Your task to perform on an android device: I have completed all my work and am free from crises. Now I can focus on my studies. Search for tableau-tutorial.pdf in the Files app.
Image 0: 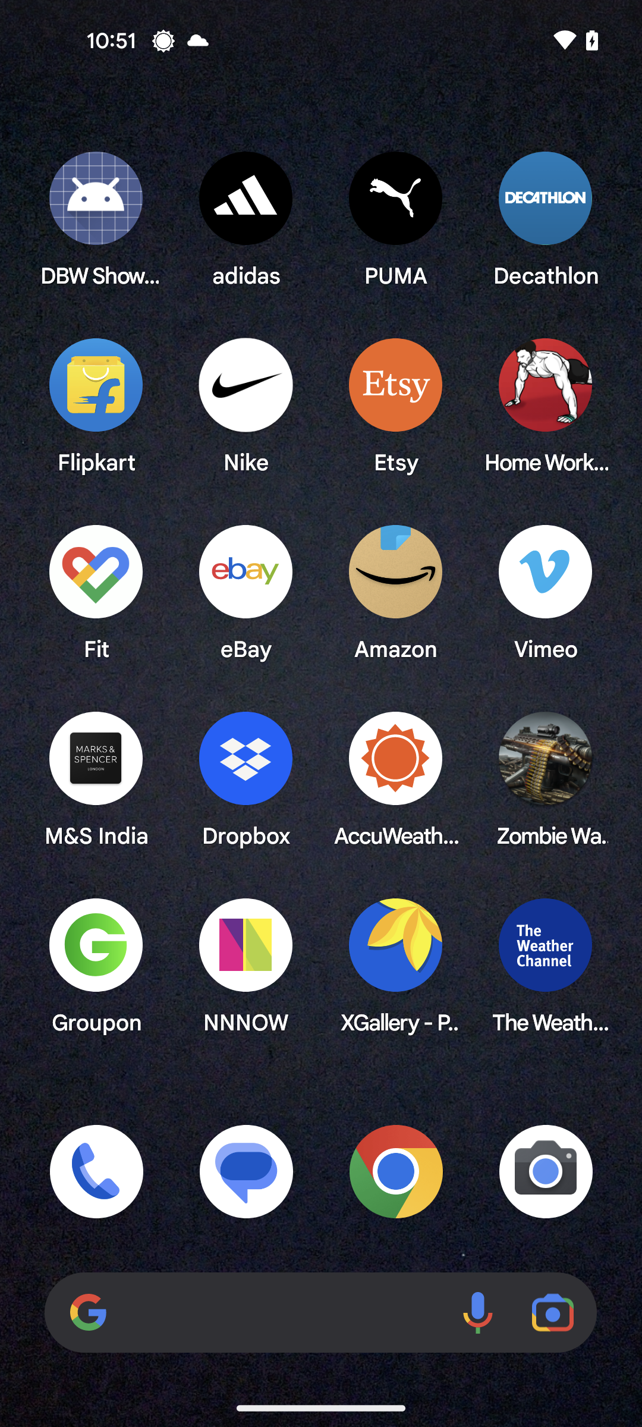
Open the Files app
Step 0: open app "Files by Google"
Image 1: 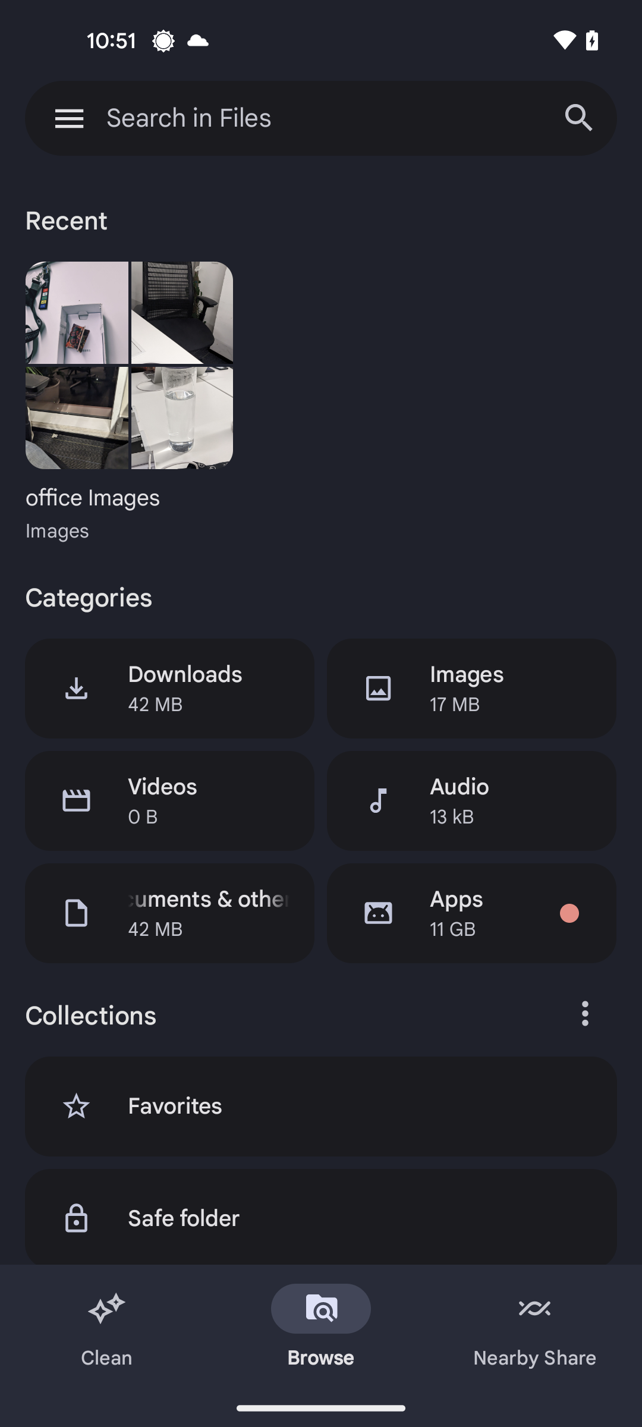
Go to the search bar at the top of the screen
Step 1: click (189, 118)
Image 2: 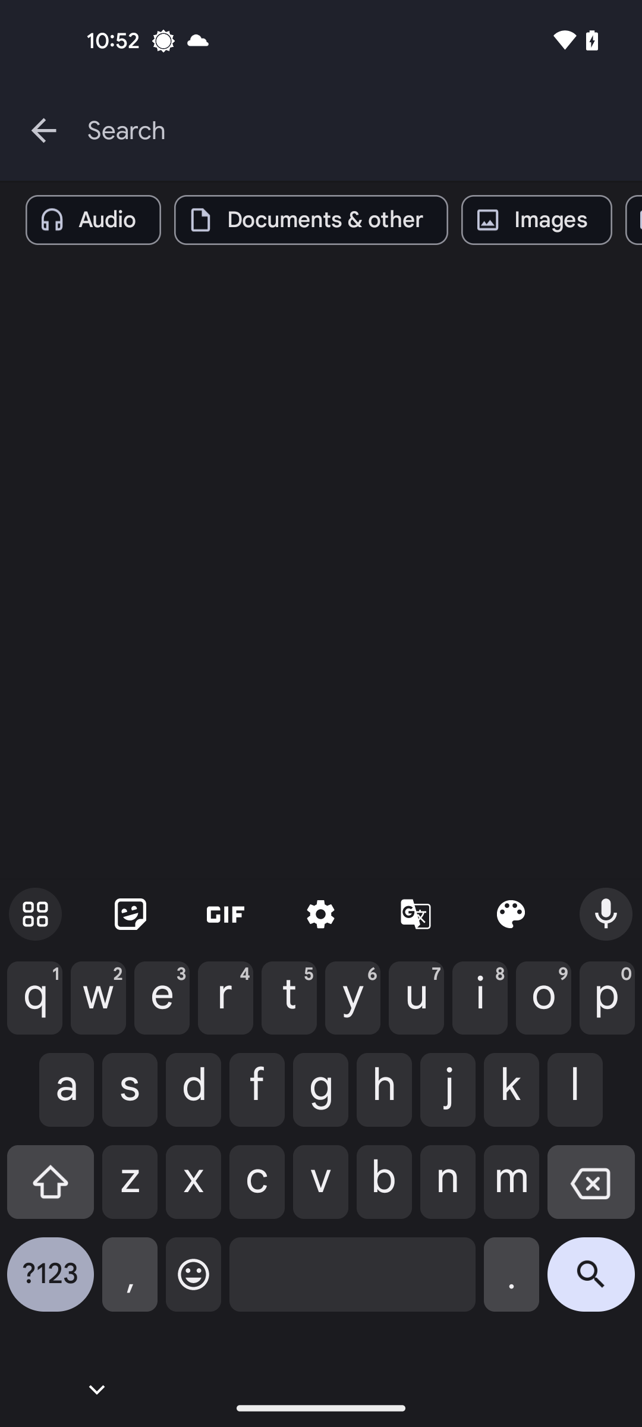
Search for tableau-tutorial.pdf in the search bar
Step 2: type "tableau-tutorial.pdf"
Image 3: 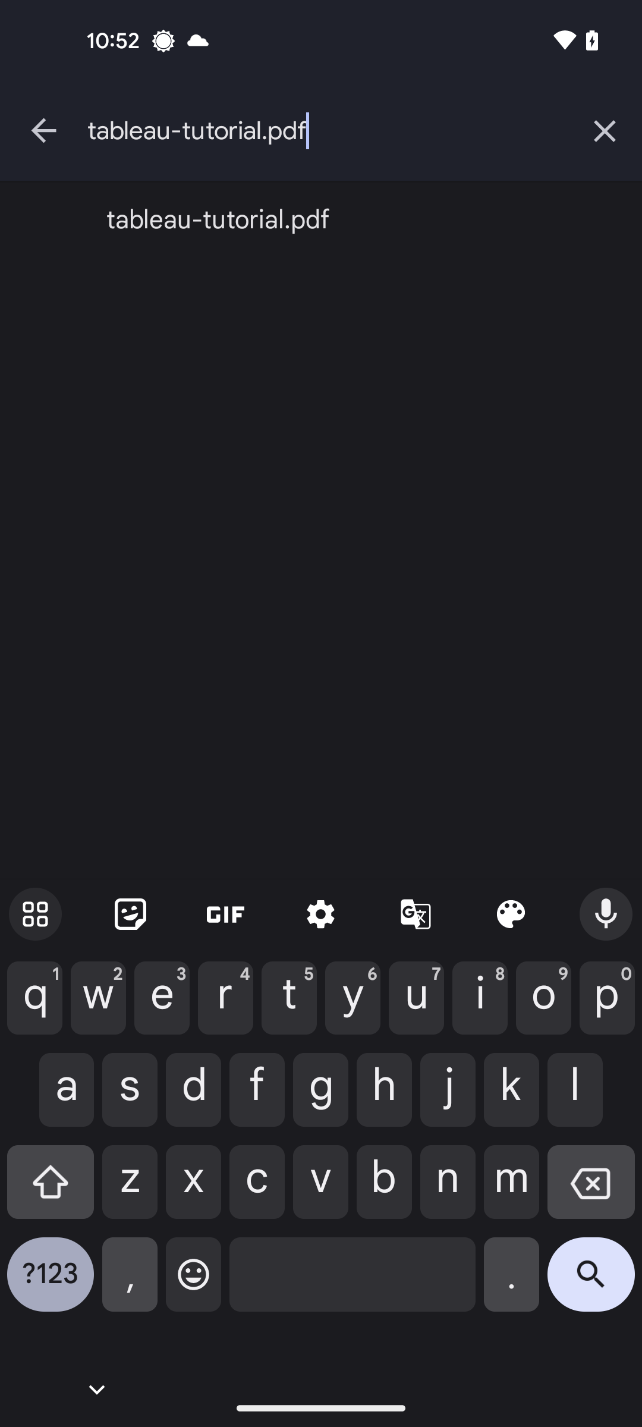
Click on the search button in the keyboard
Step 3: click (591, 1283)